Your task to perform on an android device: I want to change the theme of the book to a less bright theme in the PocketBook app.
Image 0: 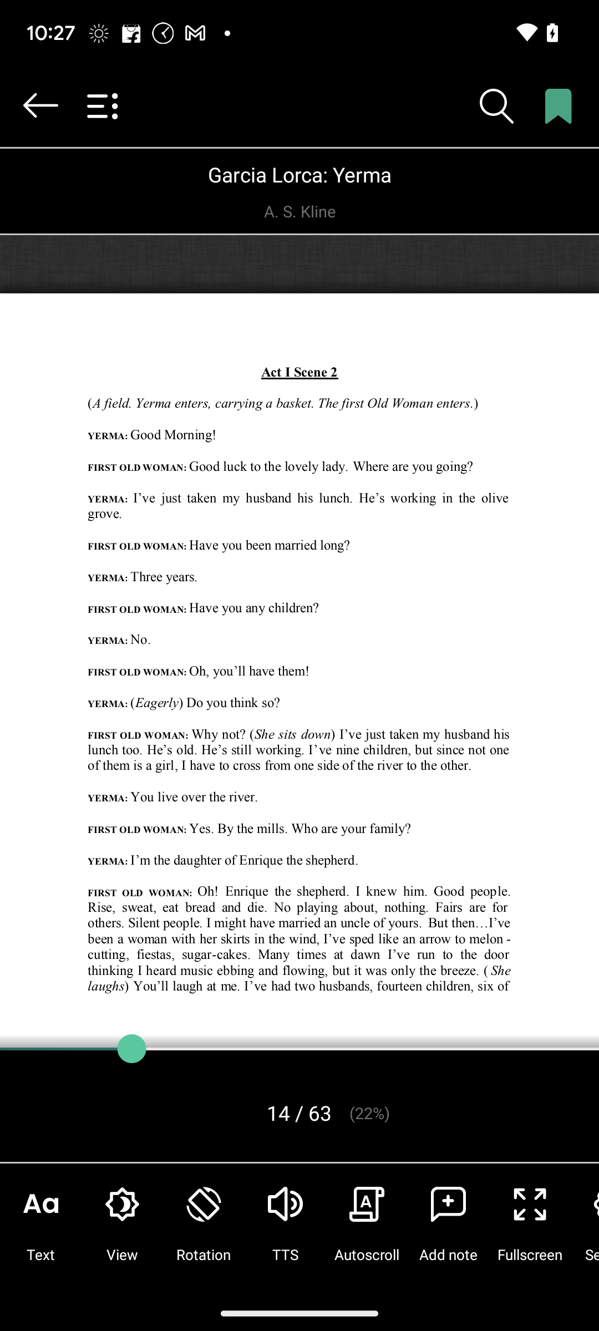
Click on the view button.
Step 0: click (121, 1229)
Image 1: 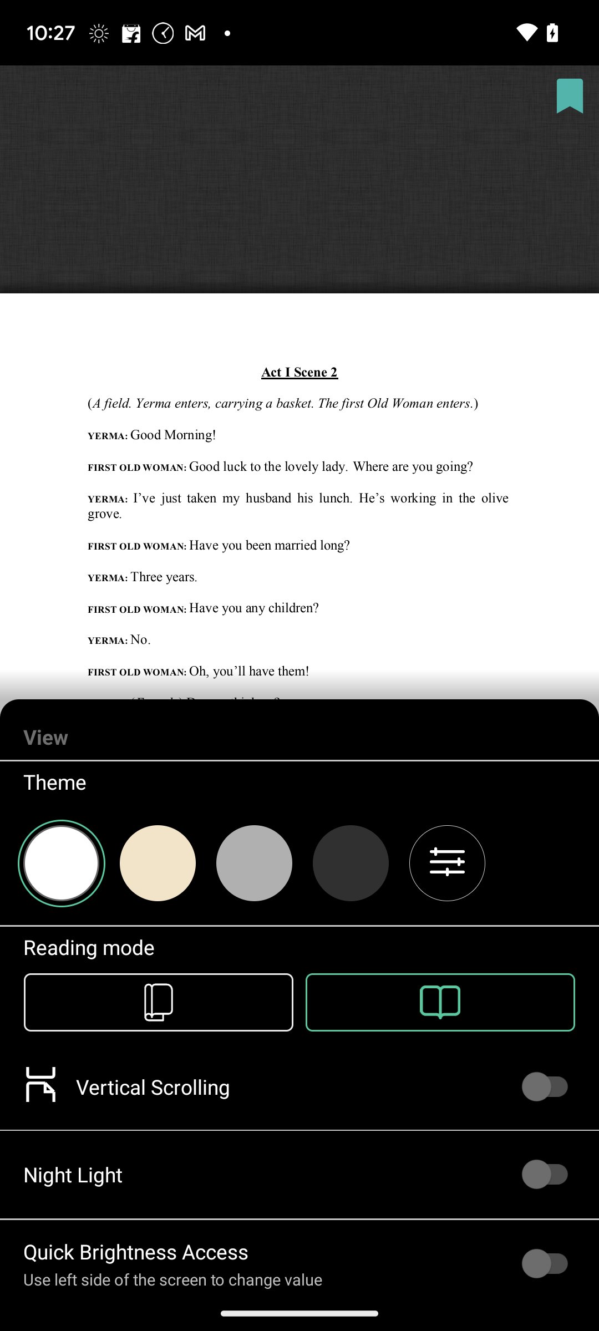
Click on the second option under theme.
Step 1: click (158, 862)